Your task to perform on an android device: Since the task of buying New Balance hiking shoes is done, I will mark it as complete on the To-Do reminder app.
Image 0: 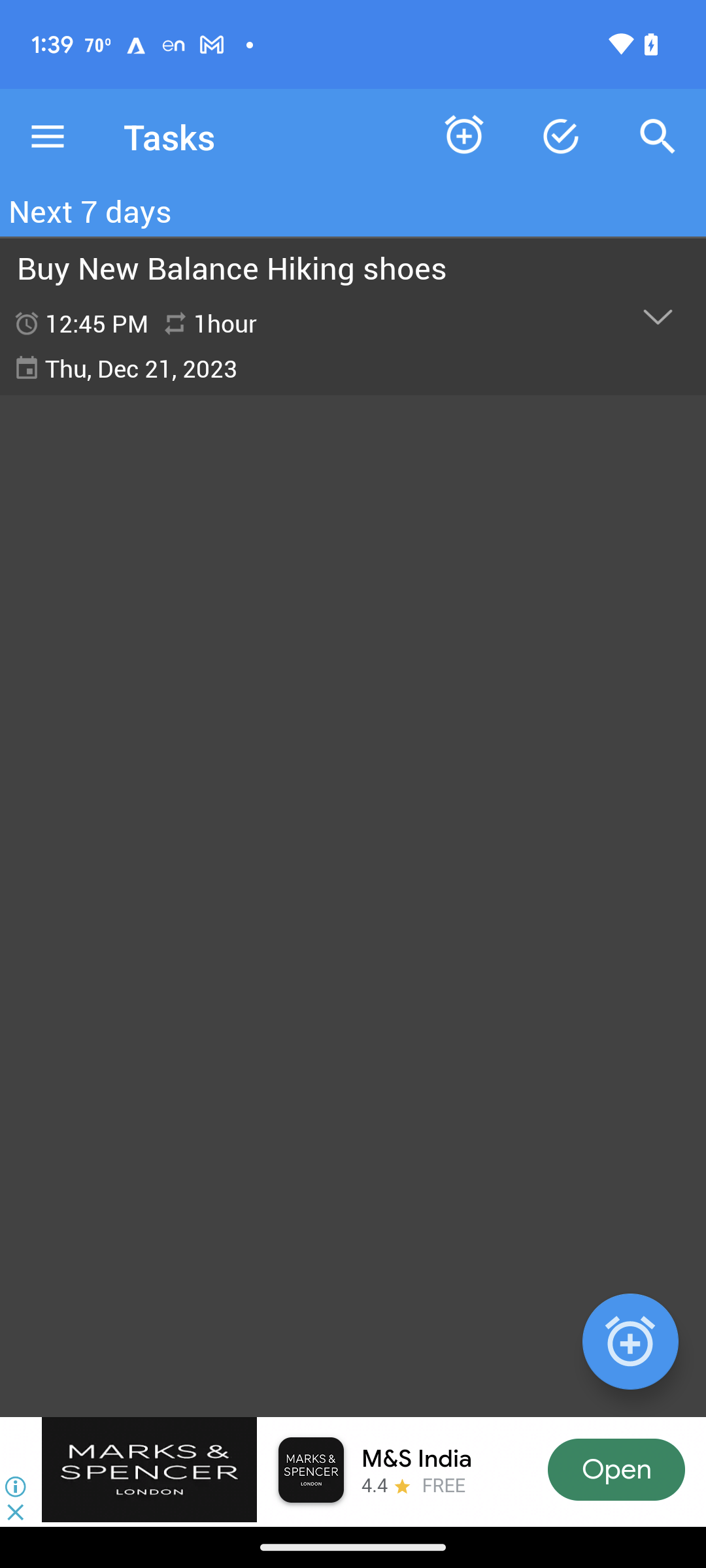
Click on the reminder
Step 0: click (258, 327)
Image 1: 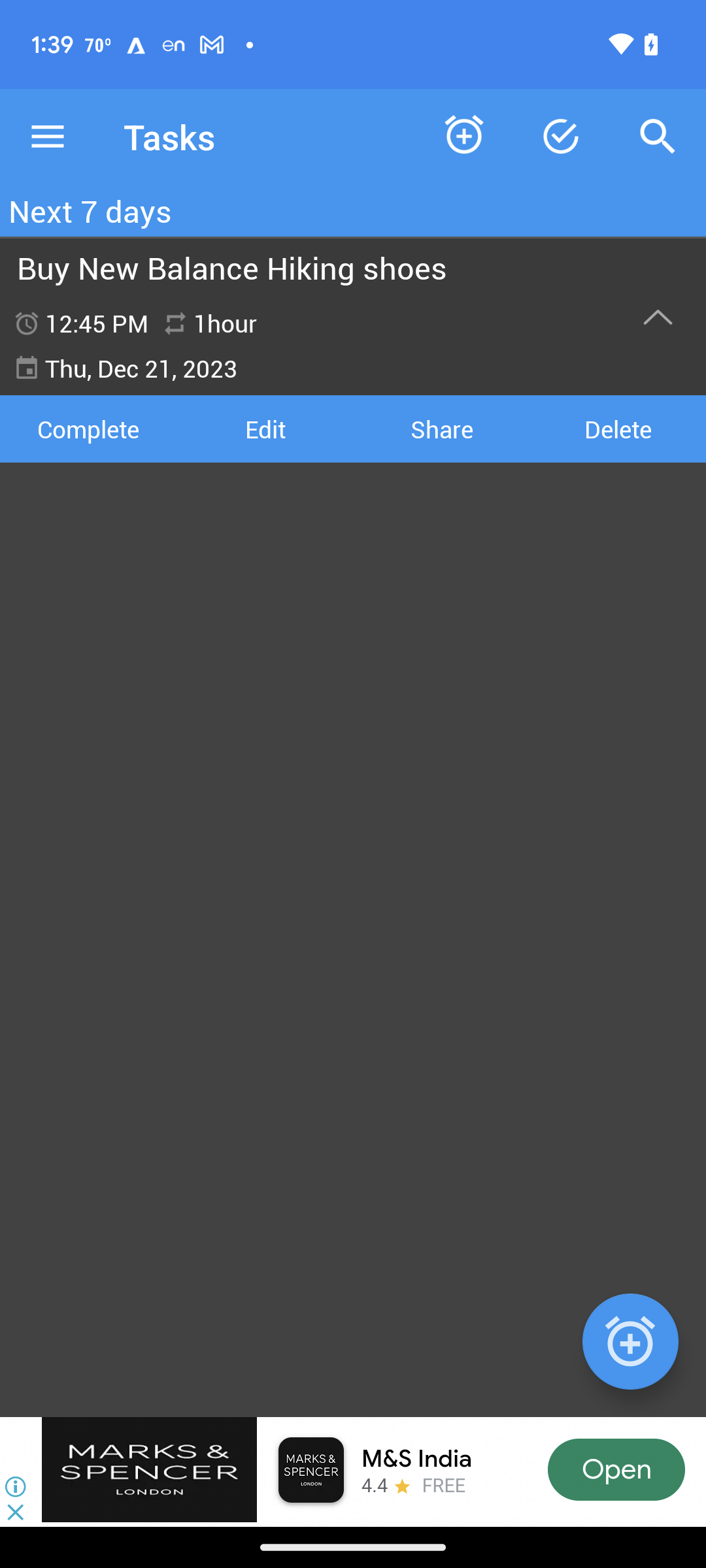
Click on complete
Step 1: click (88, 429)
Image 2: 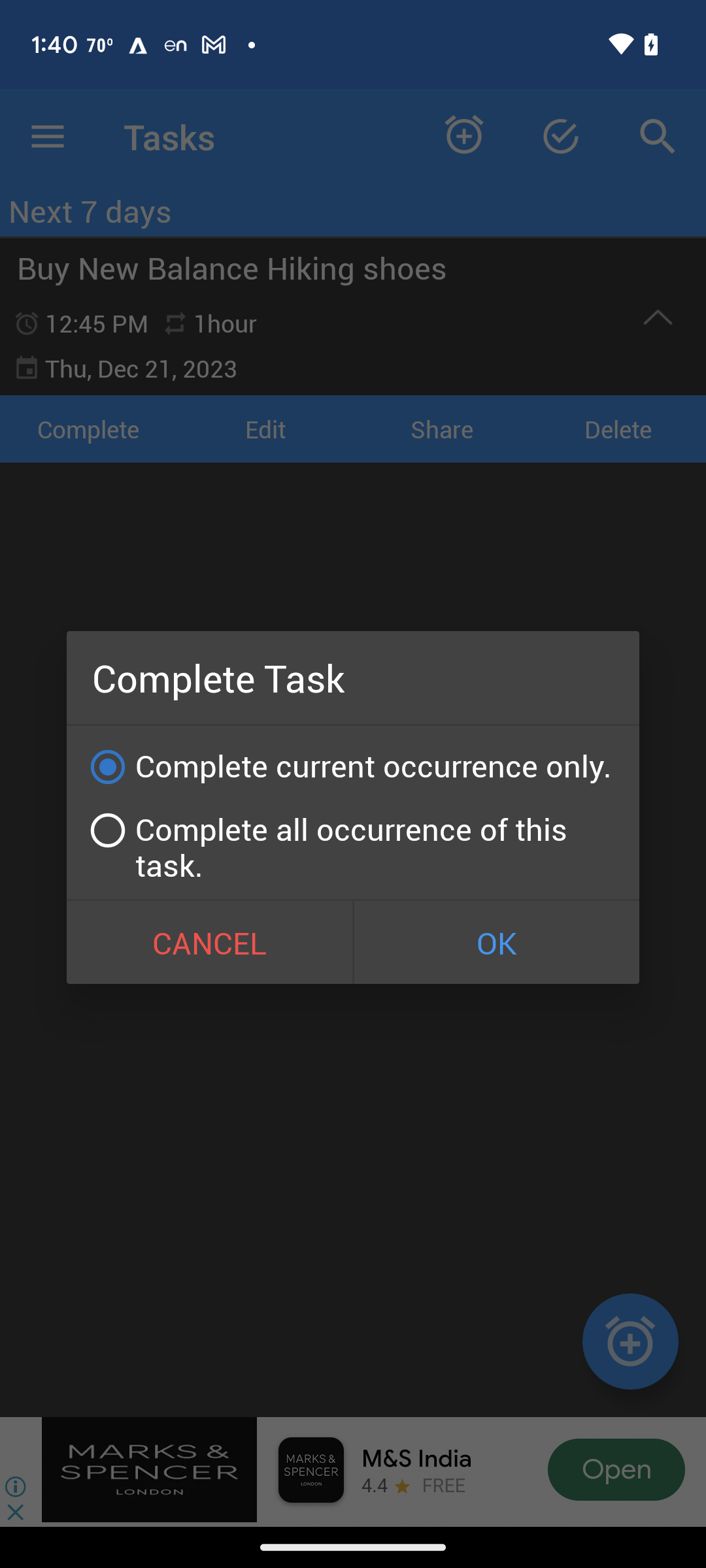
Click on Ok
Step 2: click (496, 942)